Your task to perform on an android device: I would want to identify the plants by snapping a picture of them on the Leaf Snap app to learn about which species they are.
Image 0: 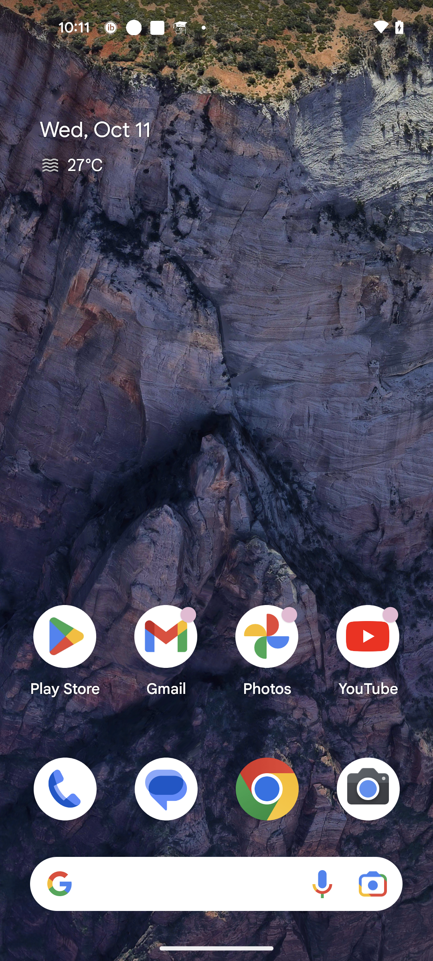
Open the Leaf Snap app
Step 0: open app "LeafSnap"
Image 1: 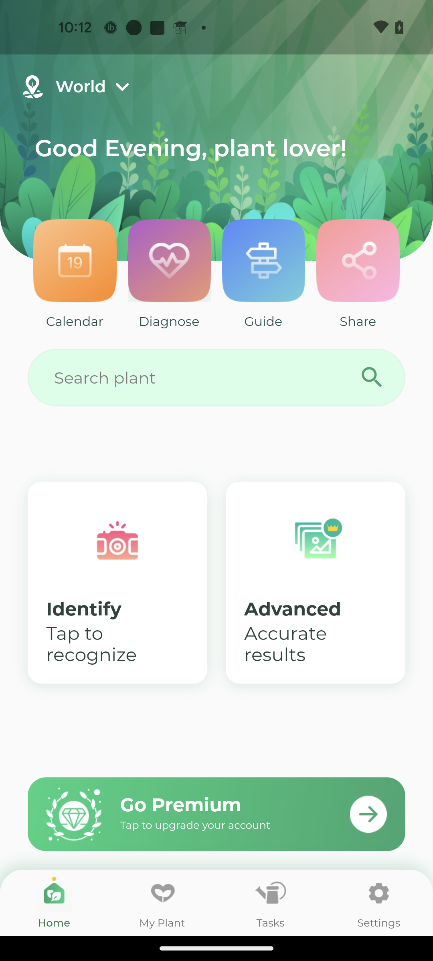
Click on the Identify option
Step 1: click (117, 583)
Image 2: 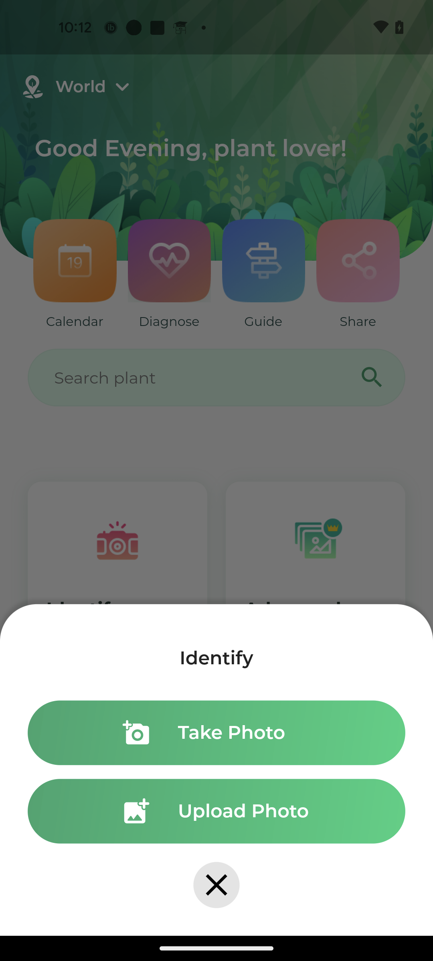
Click on the Take Photo option
Step 2: click (216, 732)
Image 3: 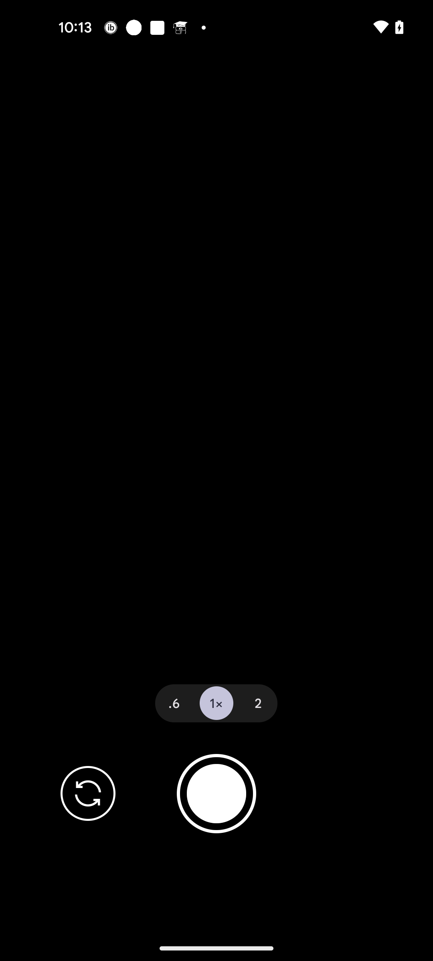
Click on the Capture button
Step 3: wait
Image 4: 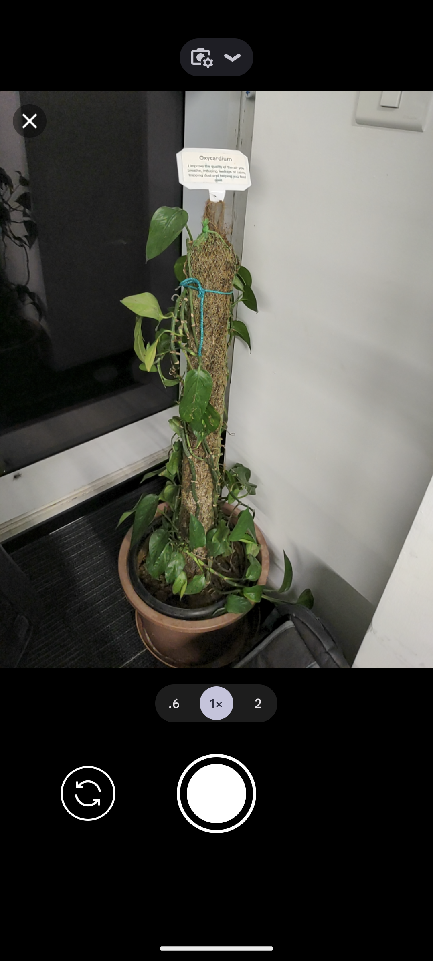
Click on the Capture button
Step 4: click (216, 793)
Image 5: 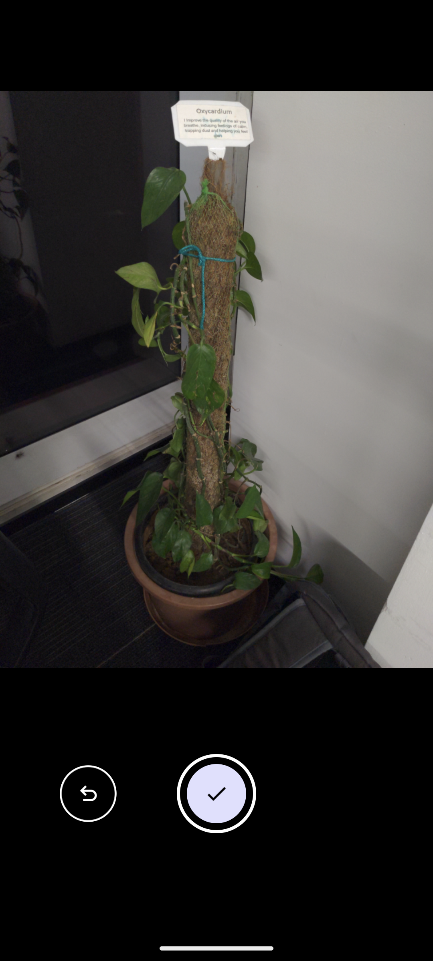
Click on the Tick button
Step 5: click (216, 793)
Image 6: 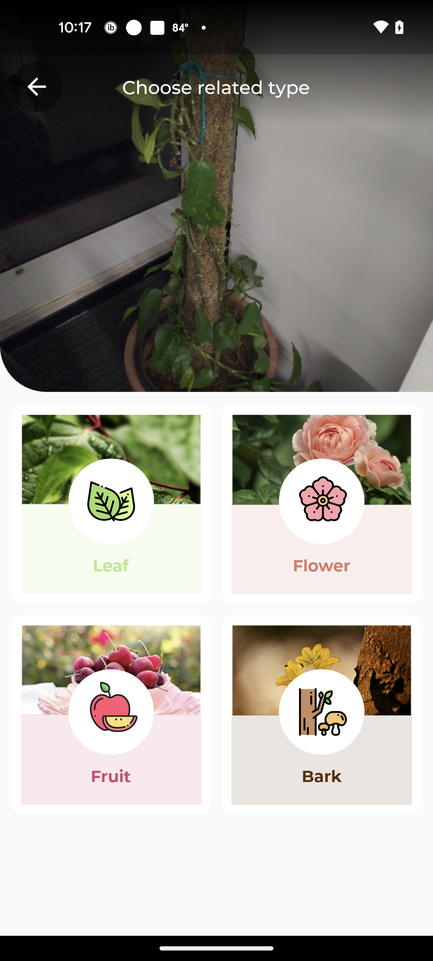
Click on the Leaf option
Step 6: click (111, 504)
Image 7: 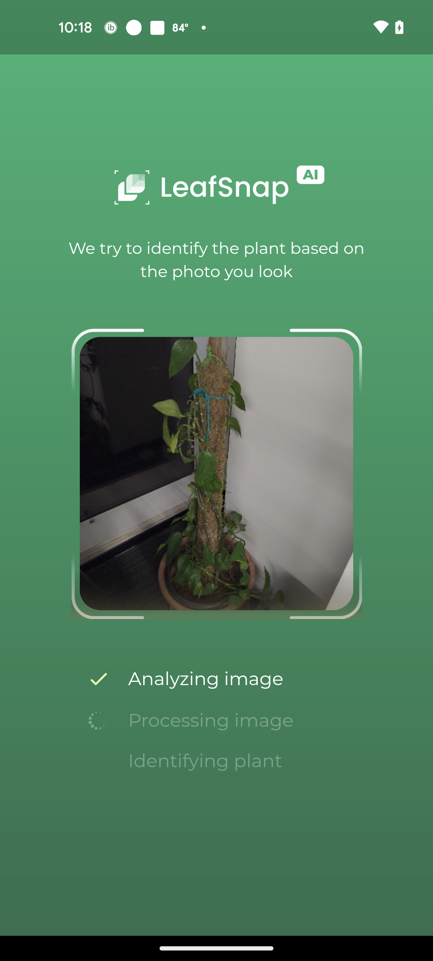
Click on the Leaf option
Step 7: wait